Your task to perform on an android device: I want to delete the latest fabio email from the Gmail app.
Image 0: 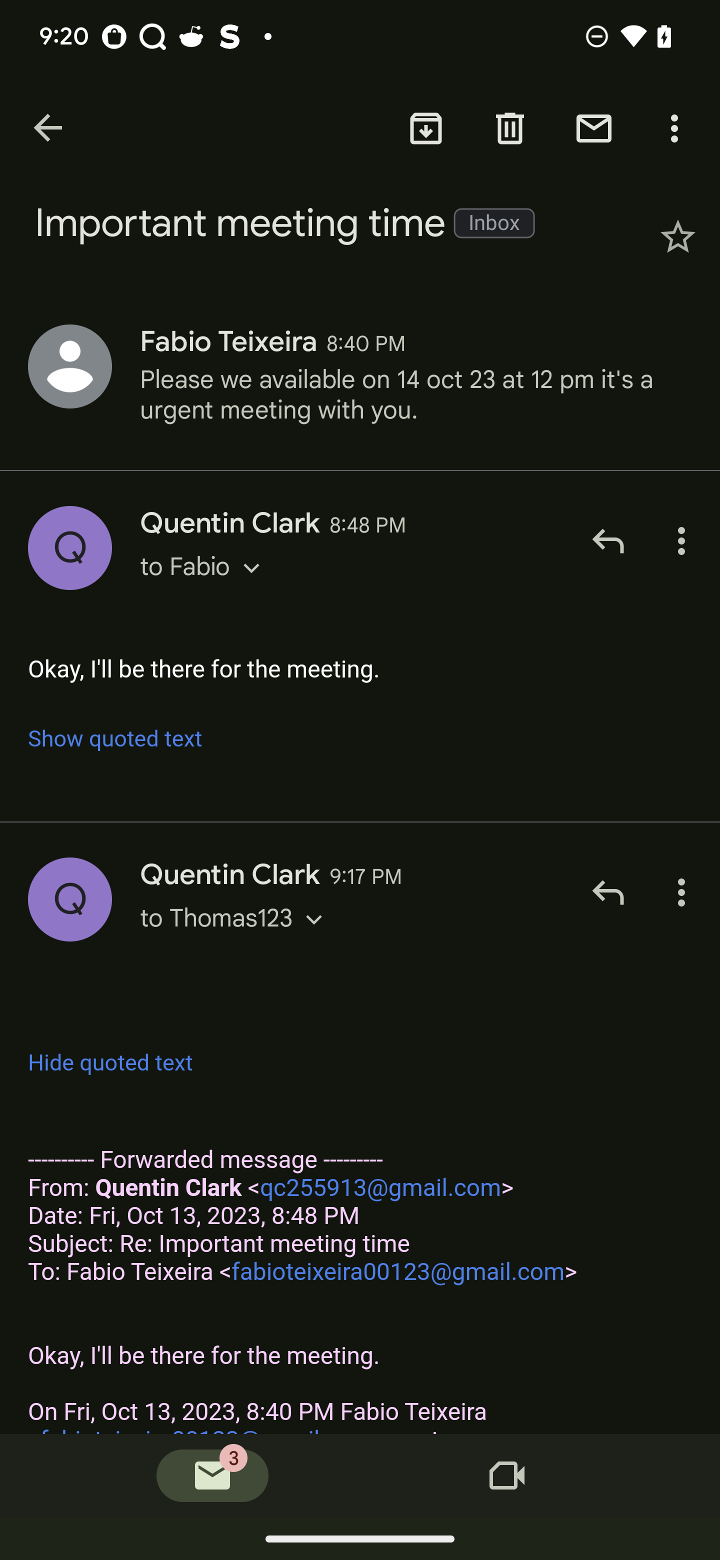
Click on the Delete icon at the right top of the screen
Step 0: click (509, 128)